Your task to perform on an android device: In Railyatri App , search for a train from New Delhi to Guwahati departing on 30 June Departing before 11:45 AM .
Image 0: 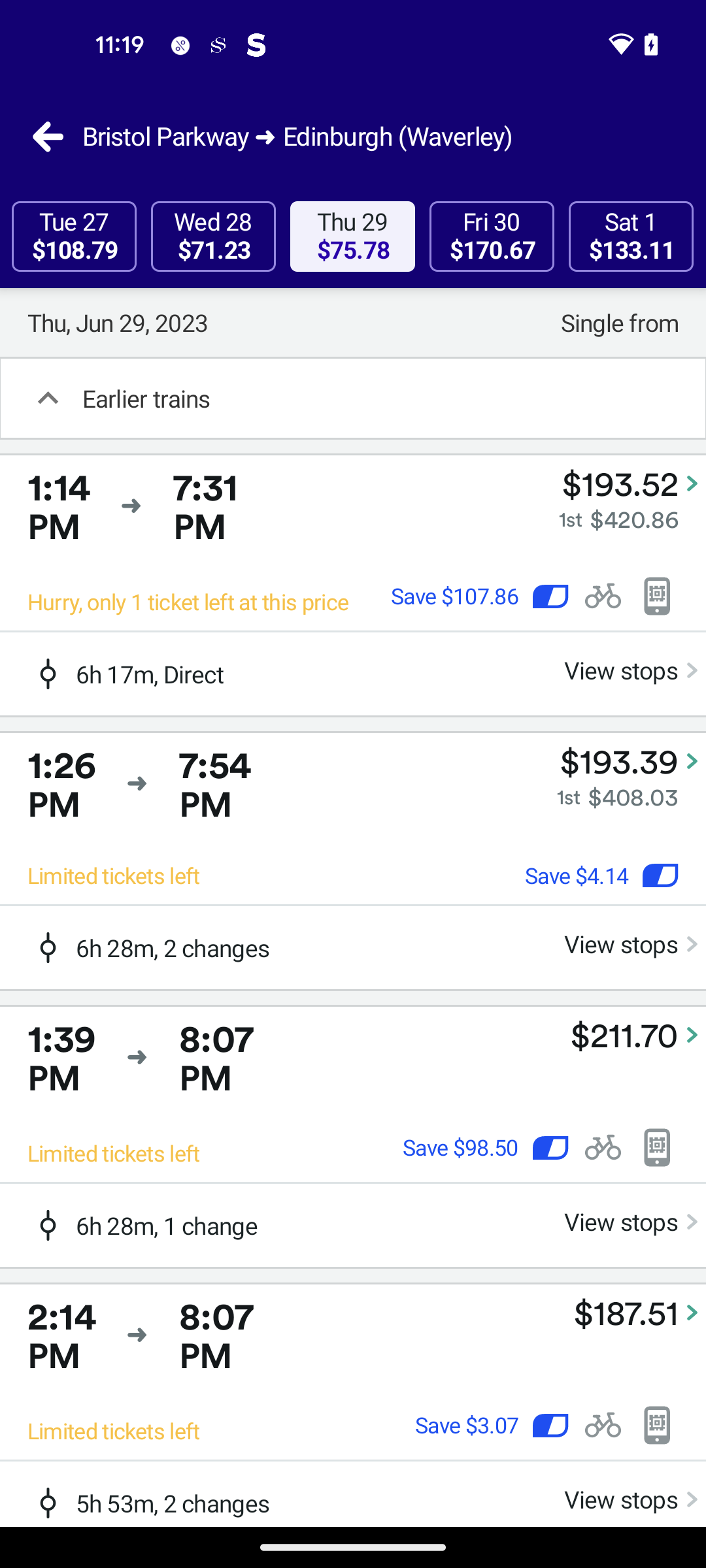
Open the Railyatri App
Step 0: open app "RailYatri"
Image 1: 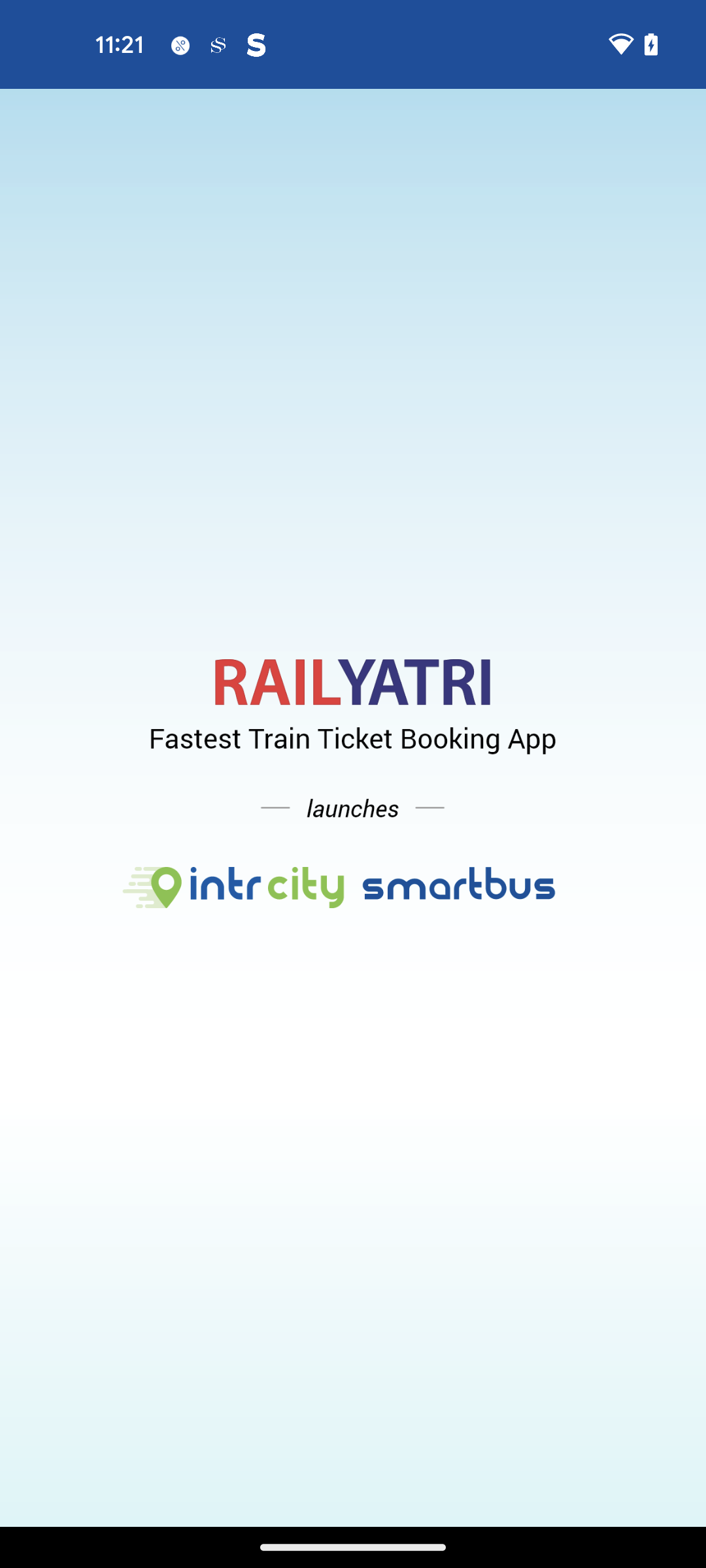
Open the Railyatri App
Step 1: wait
Image 2: 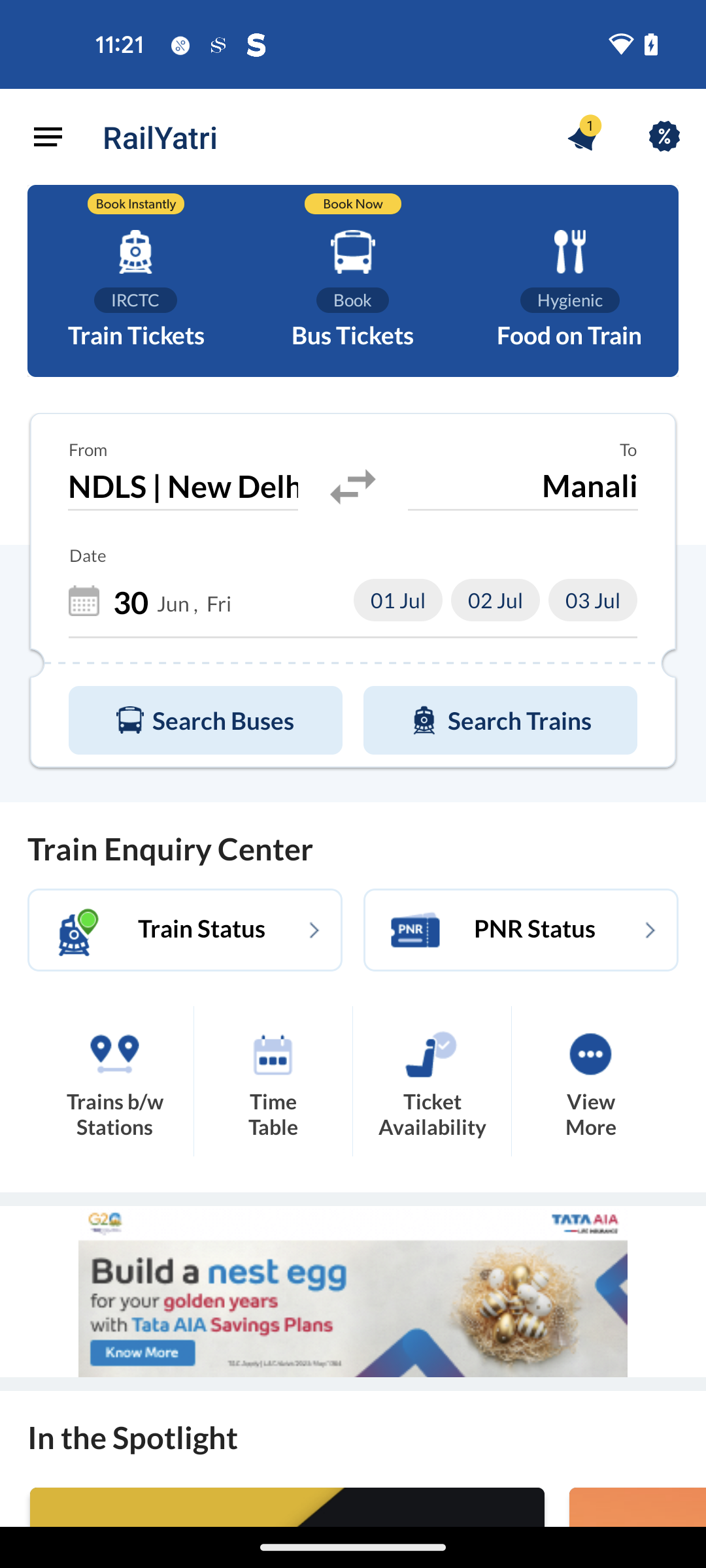
Go to the destination search section
Step 2: click (523, 491)
Image 3: 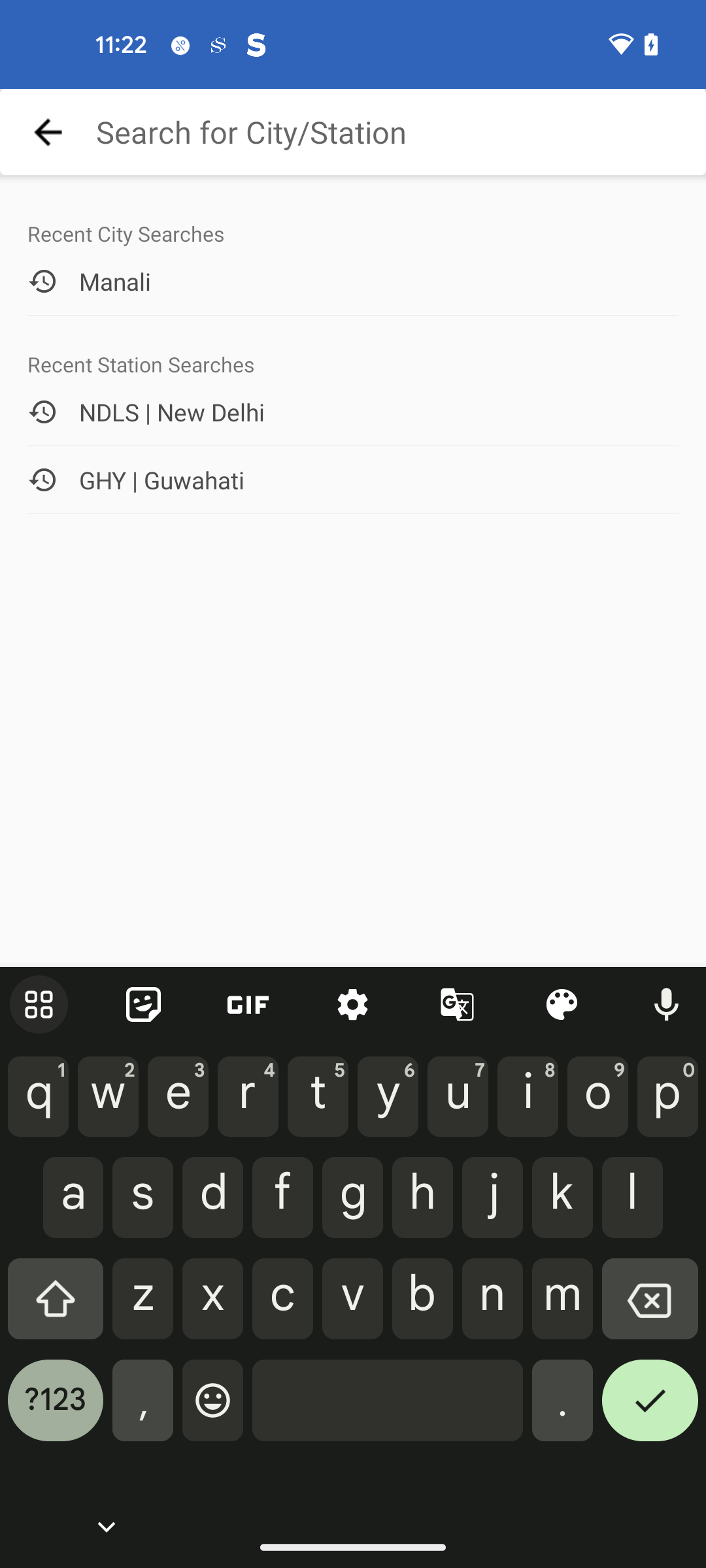
Search for Guwahati in the destination search bar
Step 3: type "Guwahati"
Image 4: 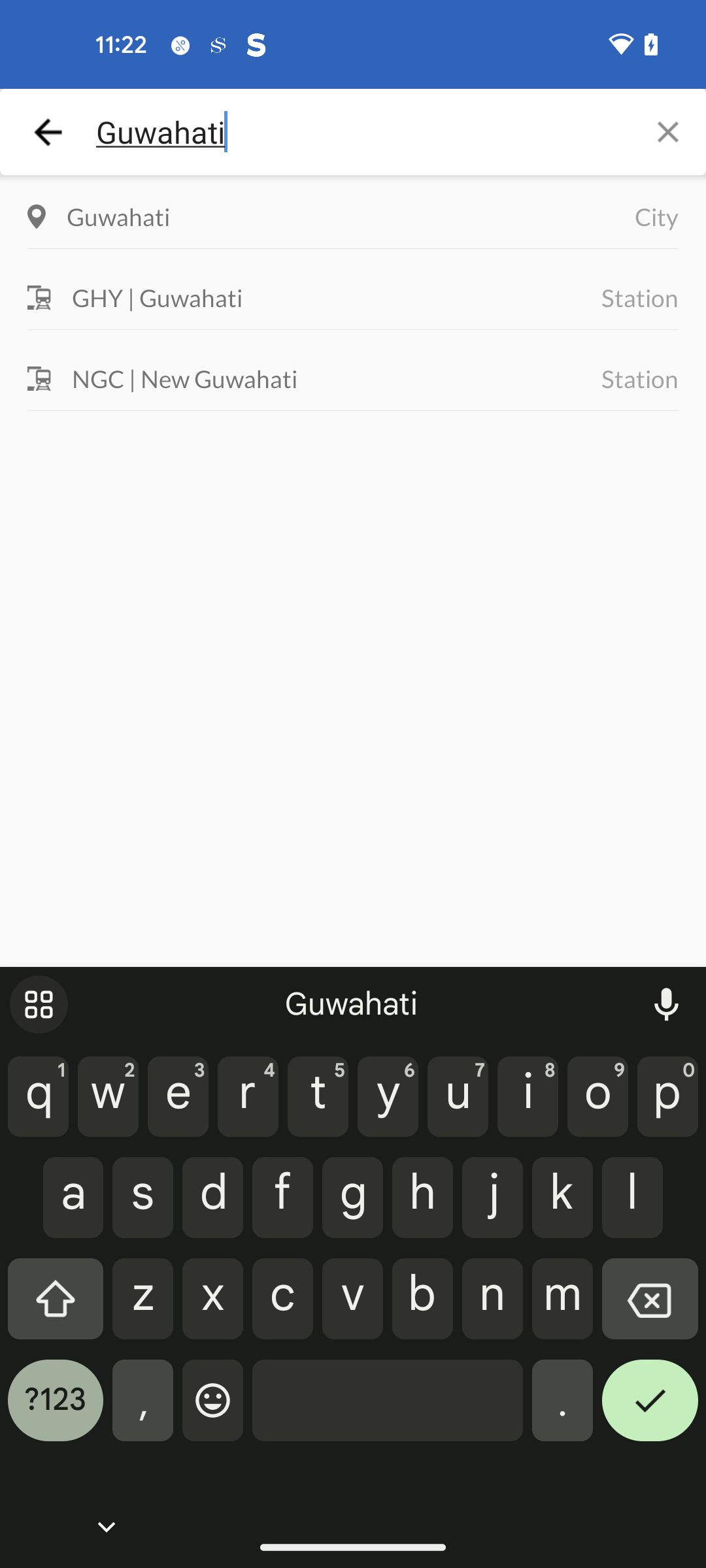
Click on the tick button
Step 4: click (650, 1410)
Image 5: 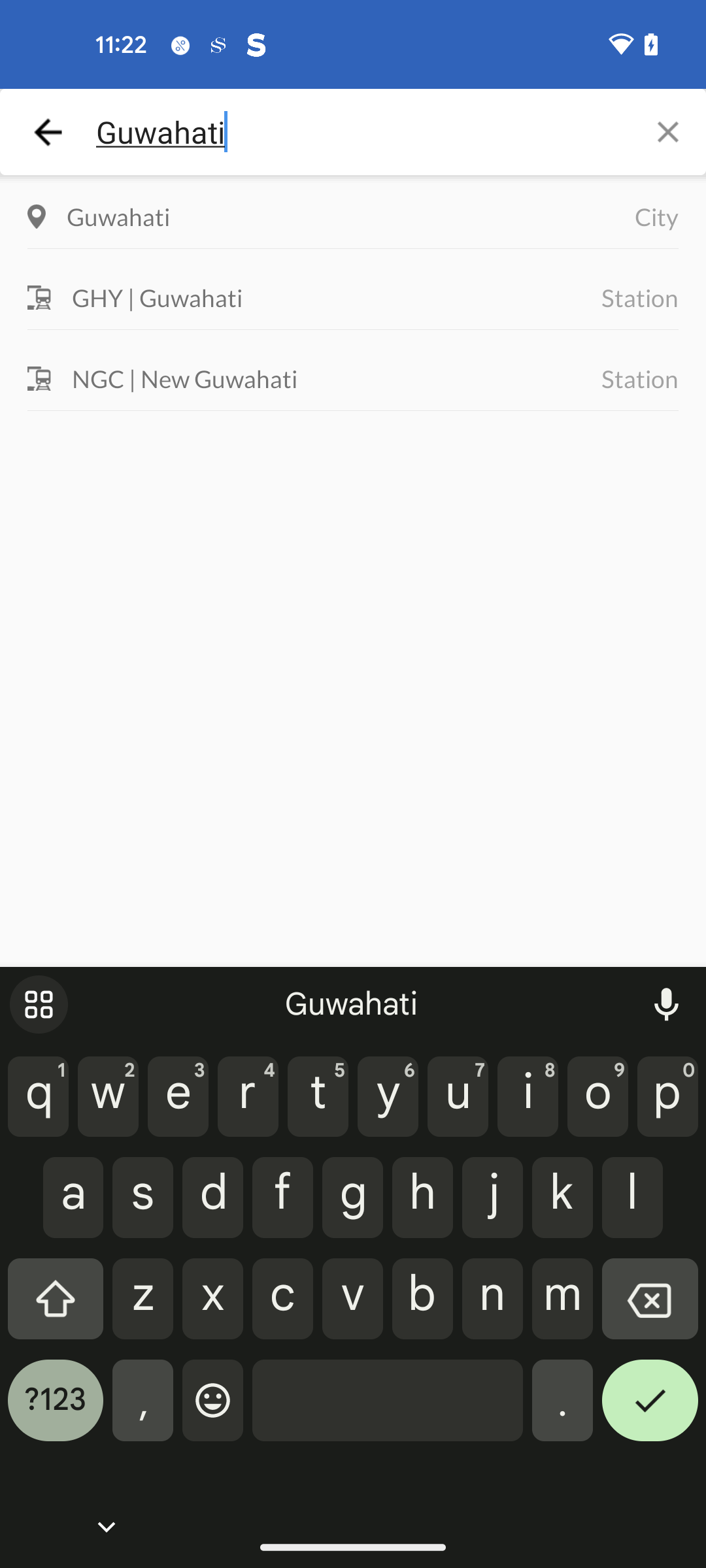
Click on the second suggested option
Step 5: click (337, 297)
Image 6: 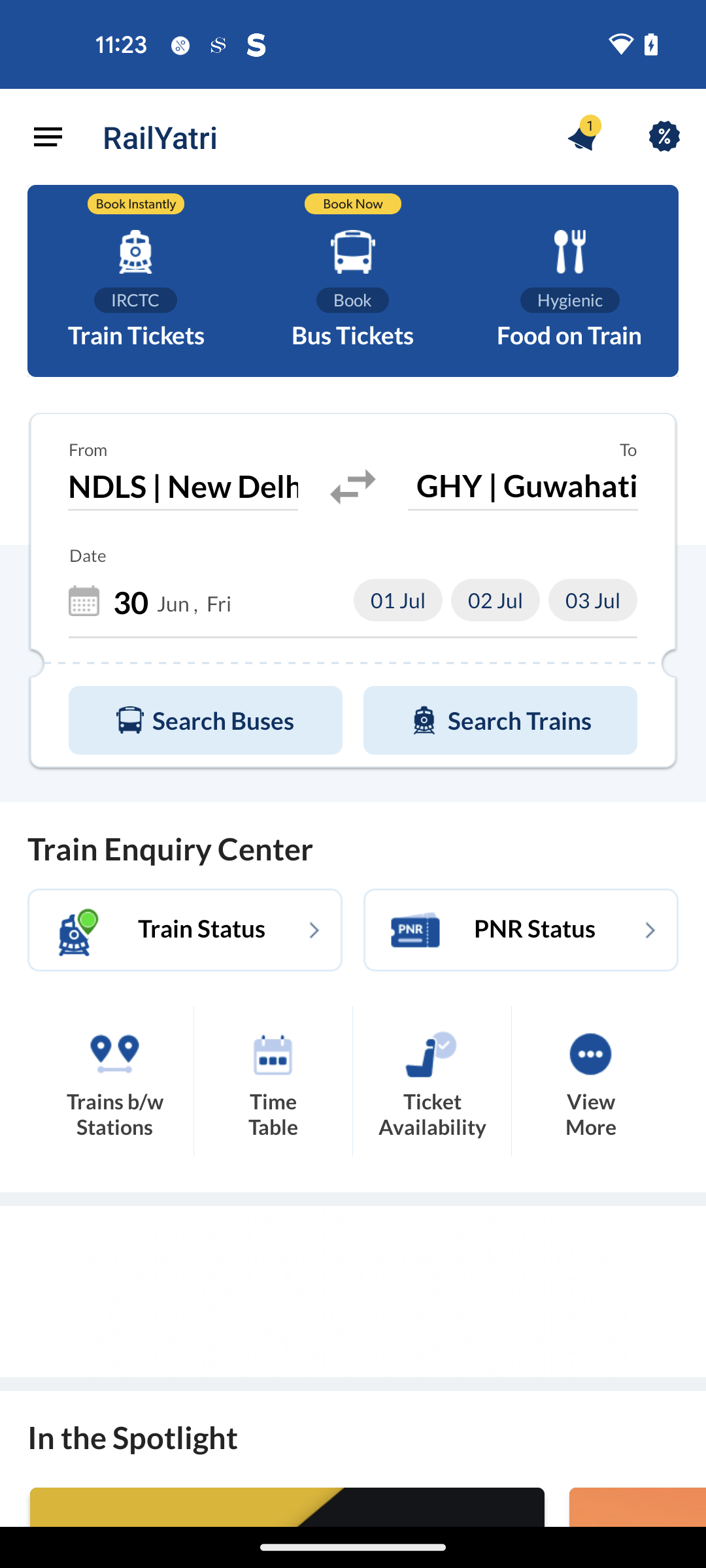
Go to the dates selection section
Step 6: click (353, 596)
Image 7: 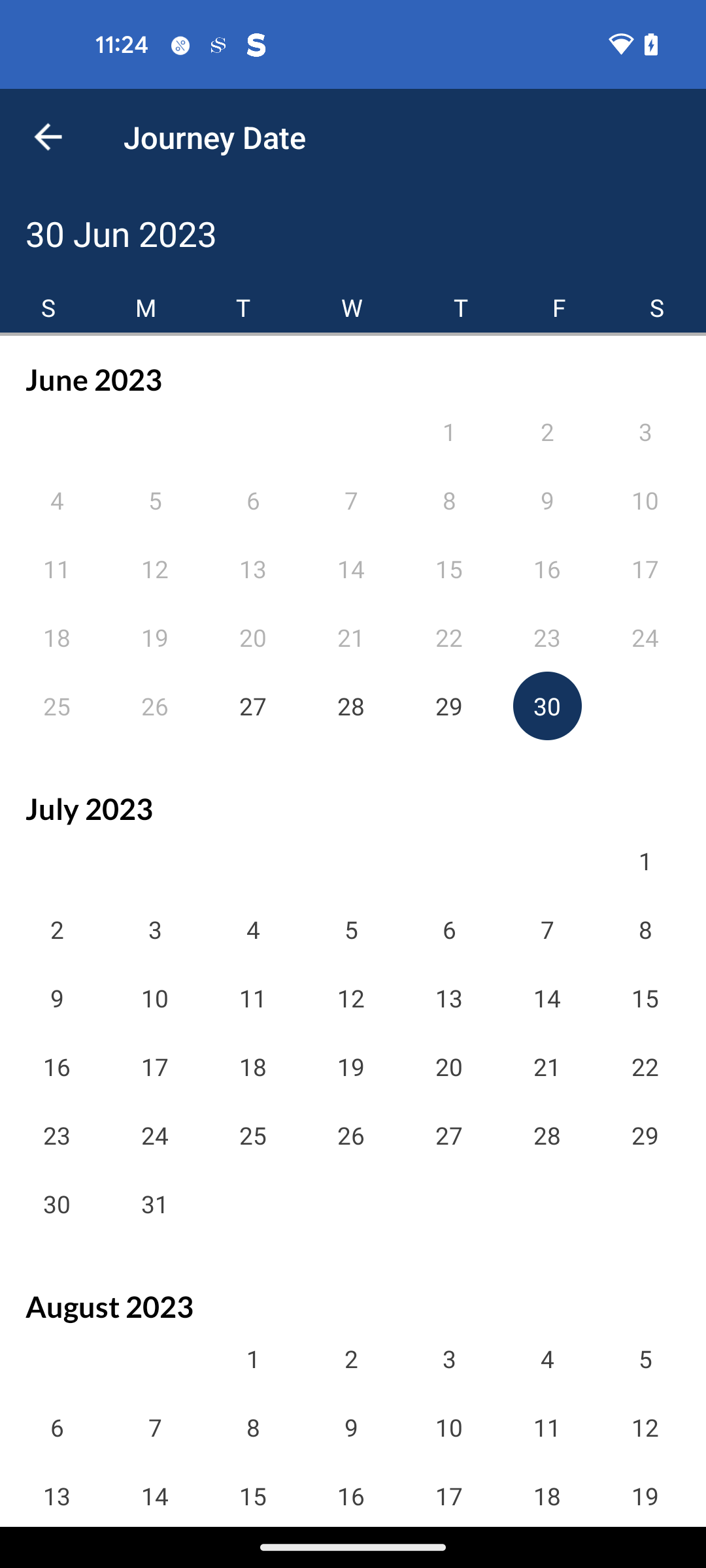
set the departure date to 30 June
Step 7: click (547, 706)
Image 8: 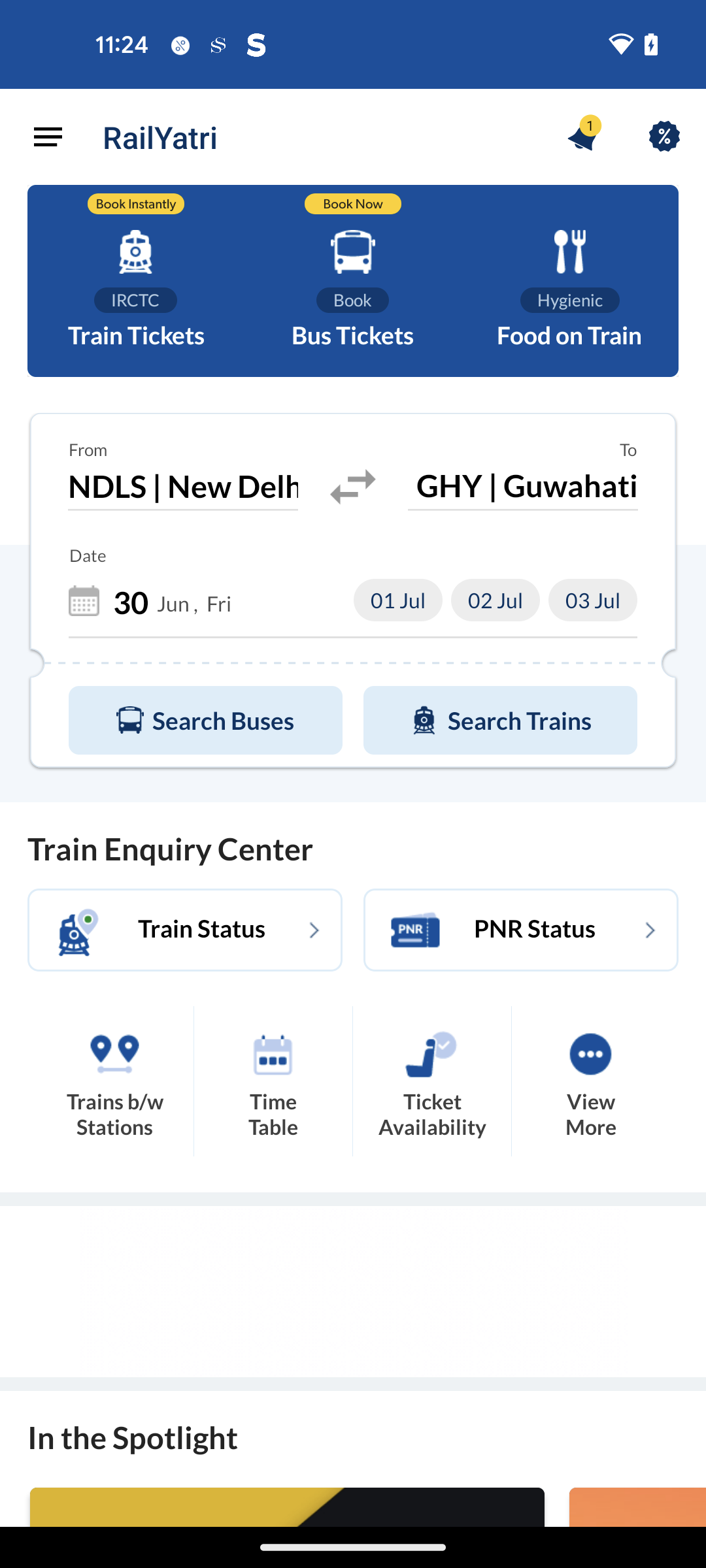
Click on the search trains button
Step 8: click (520, 720)